Your task to perform on an android device: Search for the shoe size 9 in adidas sports shoes on Myntra.
Image 0: 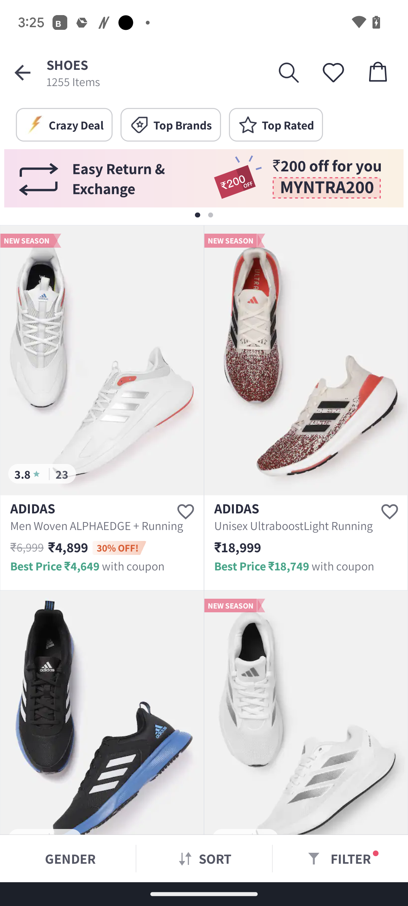
Click on filter option at the bottom right corner of the screen.
Step 0: click (351, 858)
Image 1: 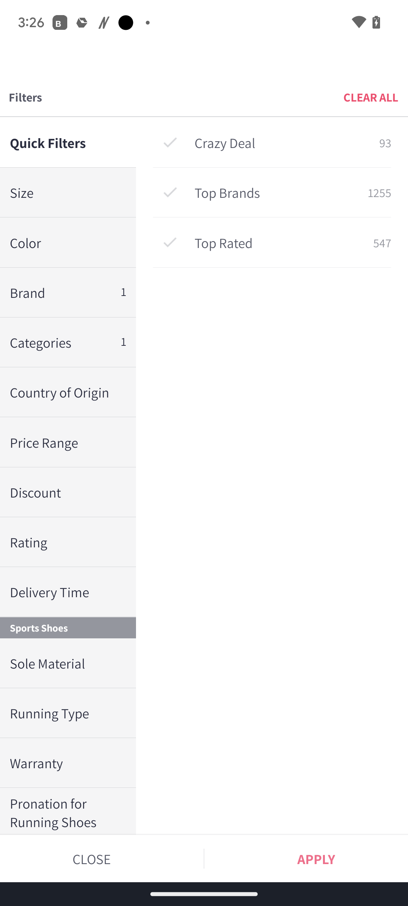
Click on size on the left side of the screen.
Step 1: click (204, 463)
Image 2: 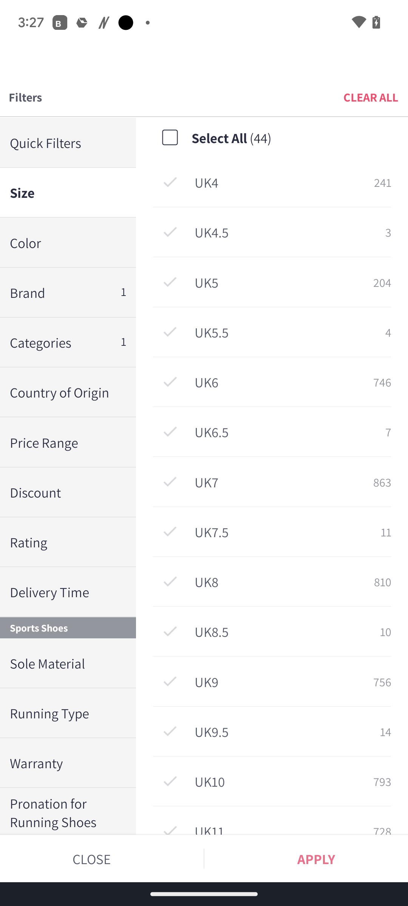
Click on UK9 in the middle of the screen.
Step 2: click (278, 681)
Image 3: 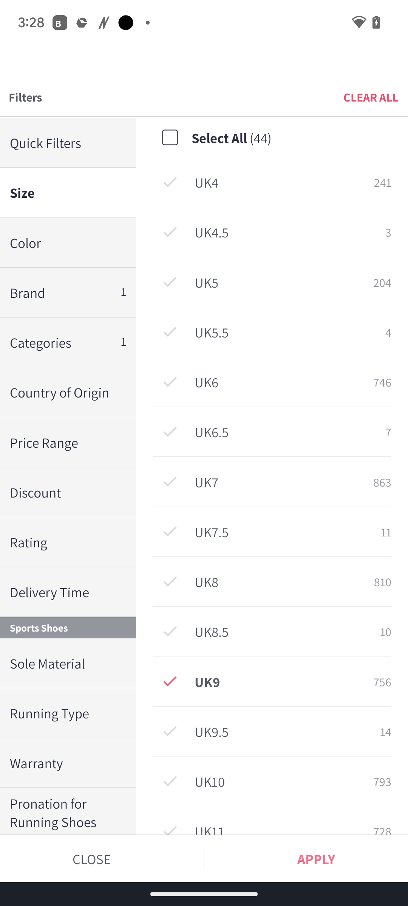
Click on apply option at the bottom right corner of the screen.
Step 3: click (316, 859)